Your task to perform on an android device: Search for Kayak mail in gmail app
Image 1: 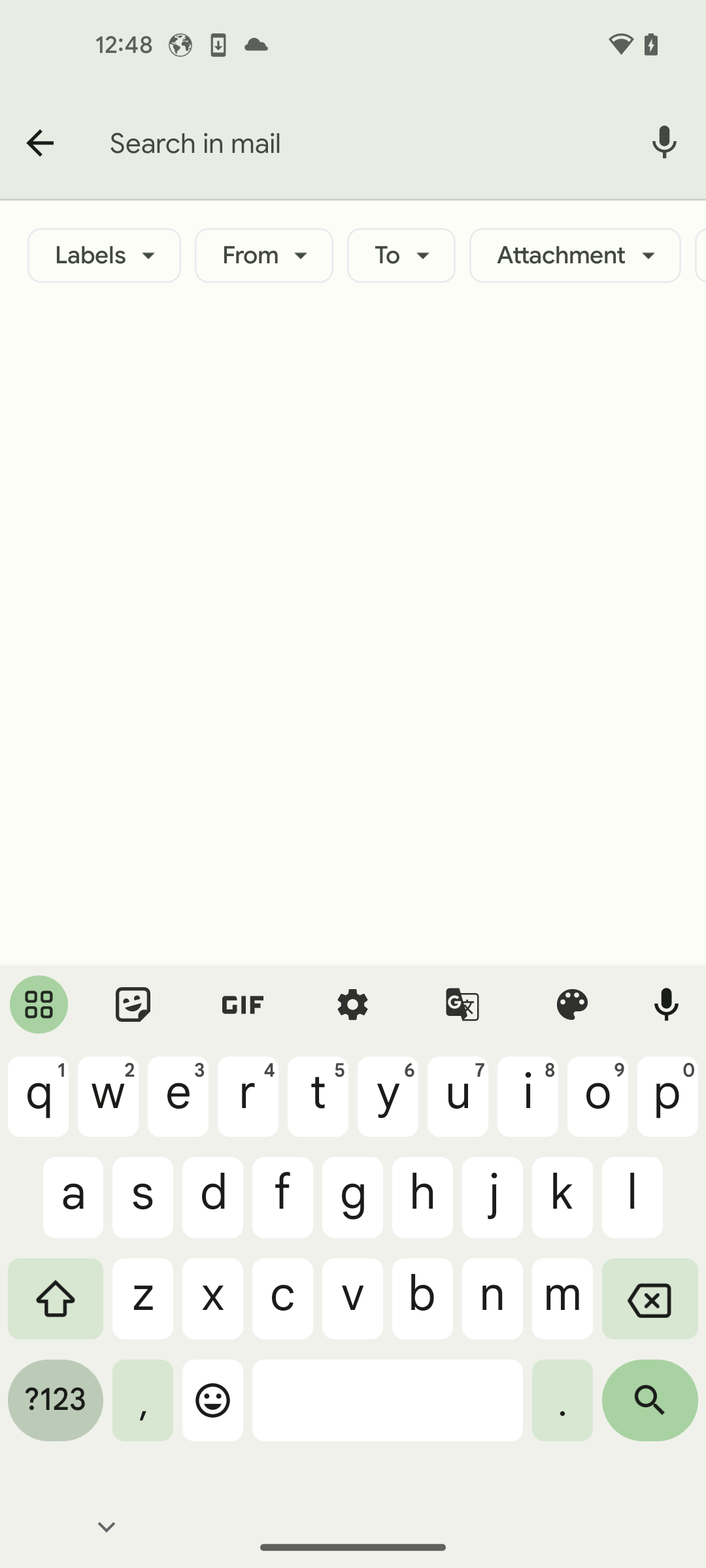
search for kayak mail
Step 1: type "kayak"
Image 2: 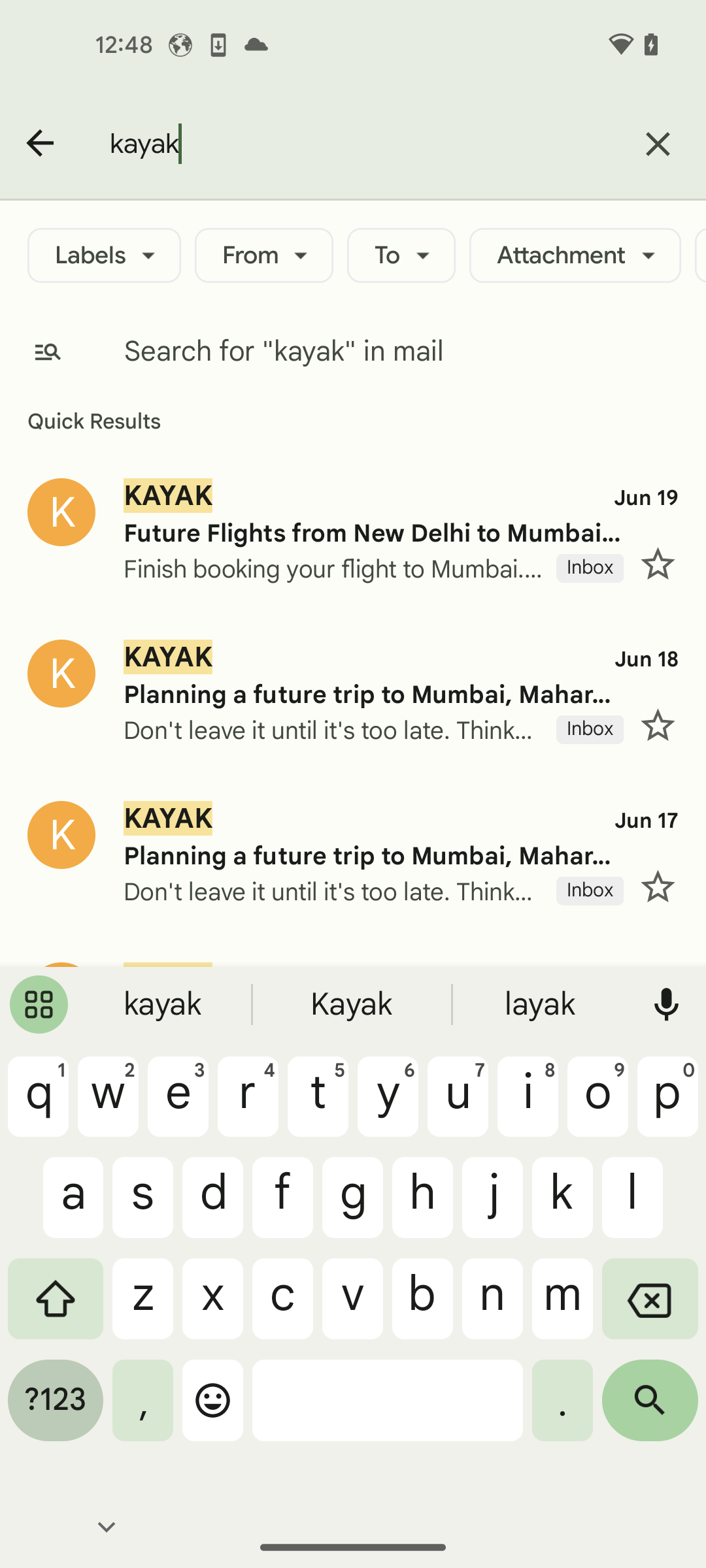
click on search icon
Step 2: click (650, 1410)